Your task to perform on an android device: There is a contact name SSS in my contact list and I don't need it anymore. I want to remove this contact from my contact list, so delete SSS contact from my contact list in the Contacts app.
Image 0: 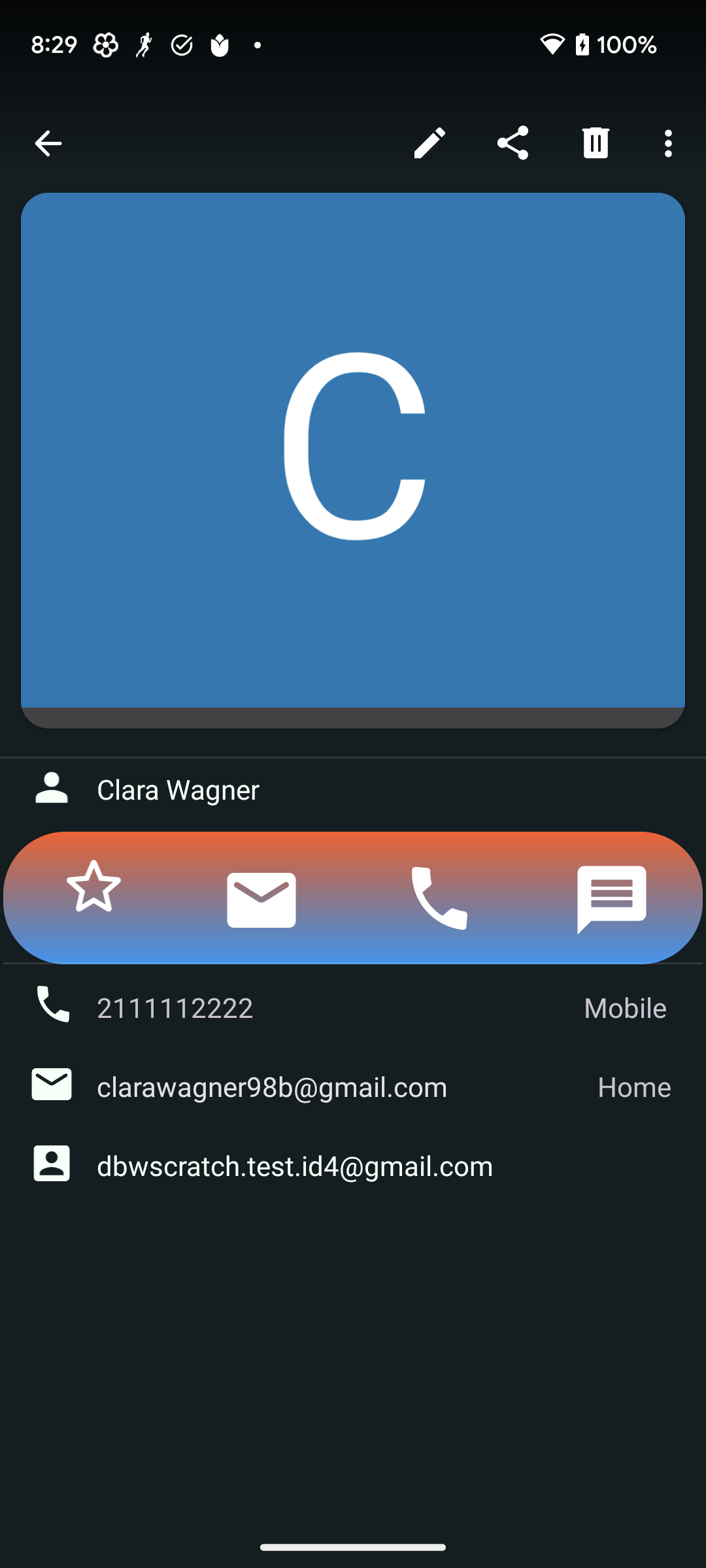
Go back to the previous page to view the SSS contact.
Step 0: press back button
Image 1: 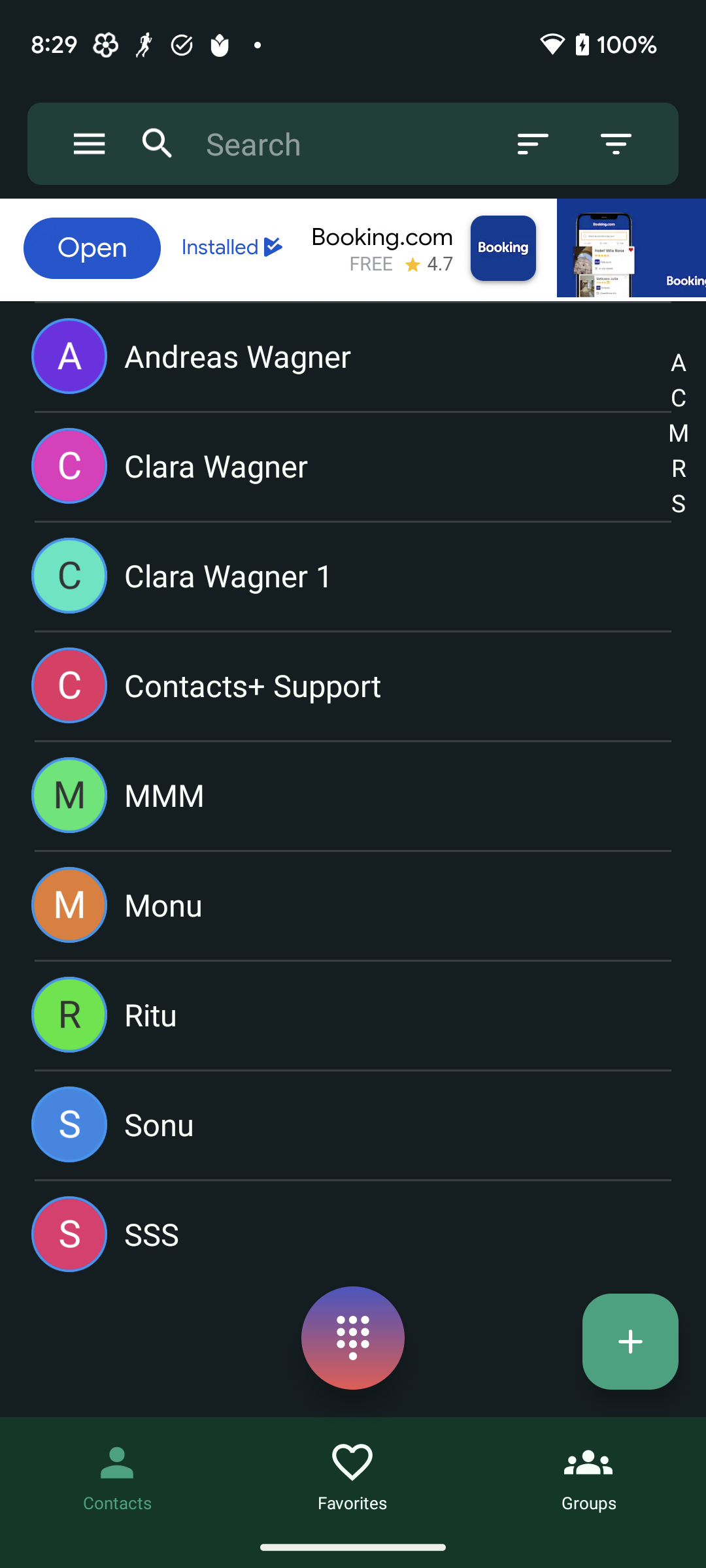
Click on the SSS contact to view the delete option of this contact.
Step 1: click (394, 1233)
Image 2: 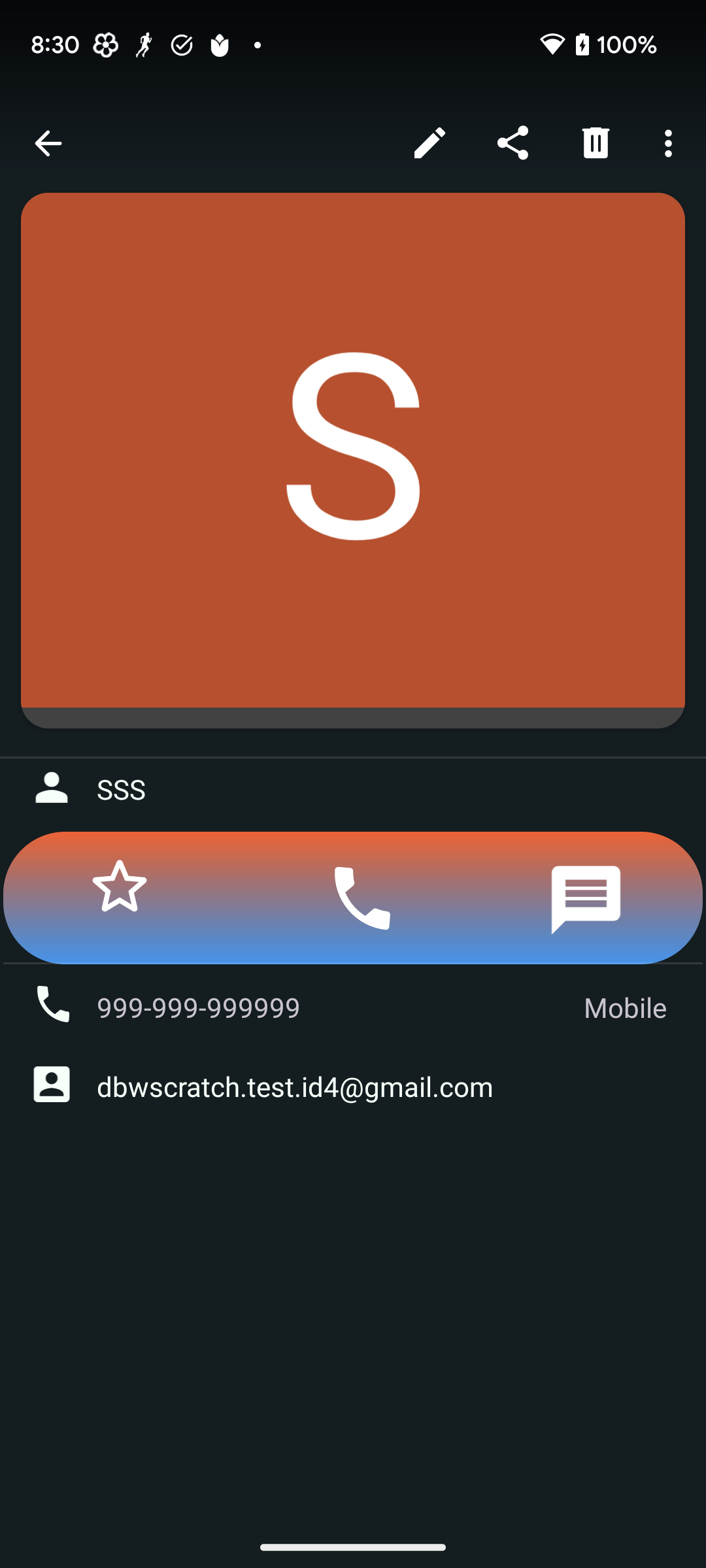
Click on the delete icon at the top right corner of the screen to remove this contact from my contact list.
Step 2: click (596, 142)
Image 3: 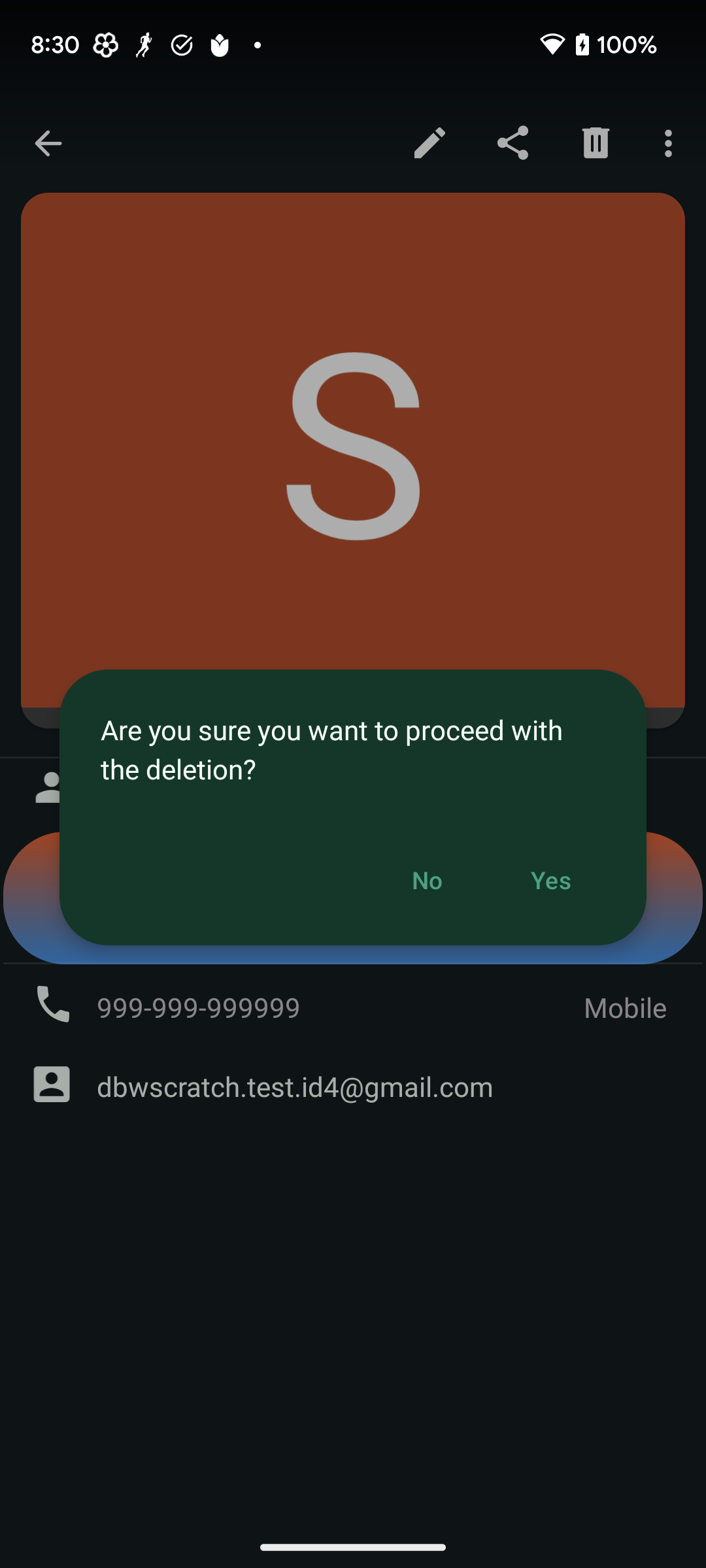
Click on the YES button to remove this contact from my contact list.
Step 3: click (550, 880)